Your task to perform on an android device: In my presentation slide, I would like to utilize the wheel transition.
Image 0: 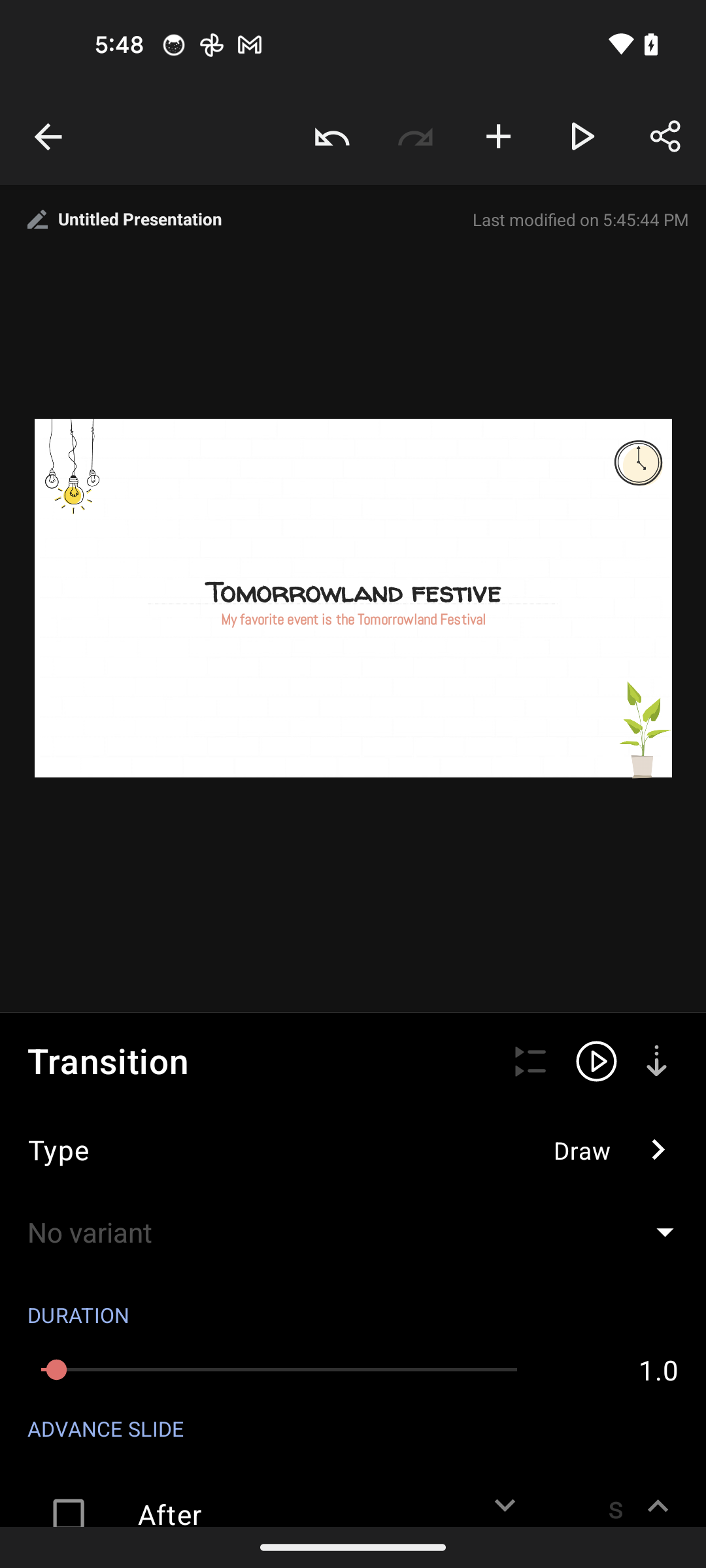
Tap on the type option
Step 0: click (353, 1150)
Image 1: 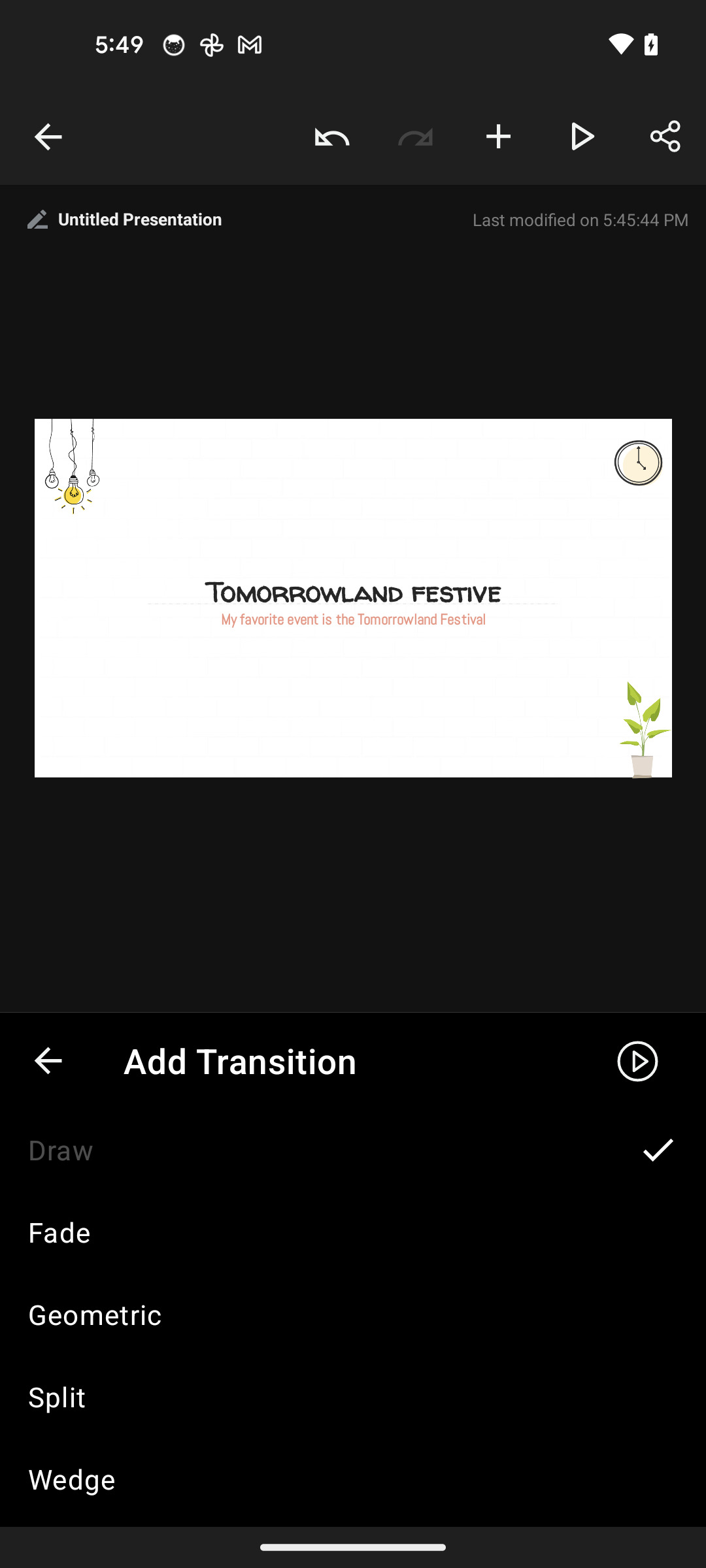
Swipe up to view the wheel option
Step 1: scroll down
Image 2: 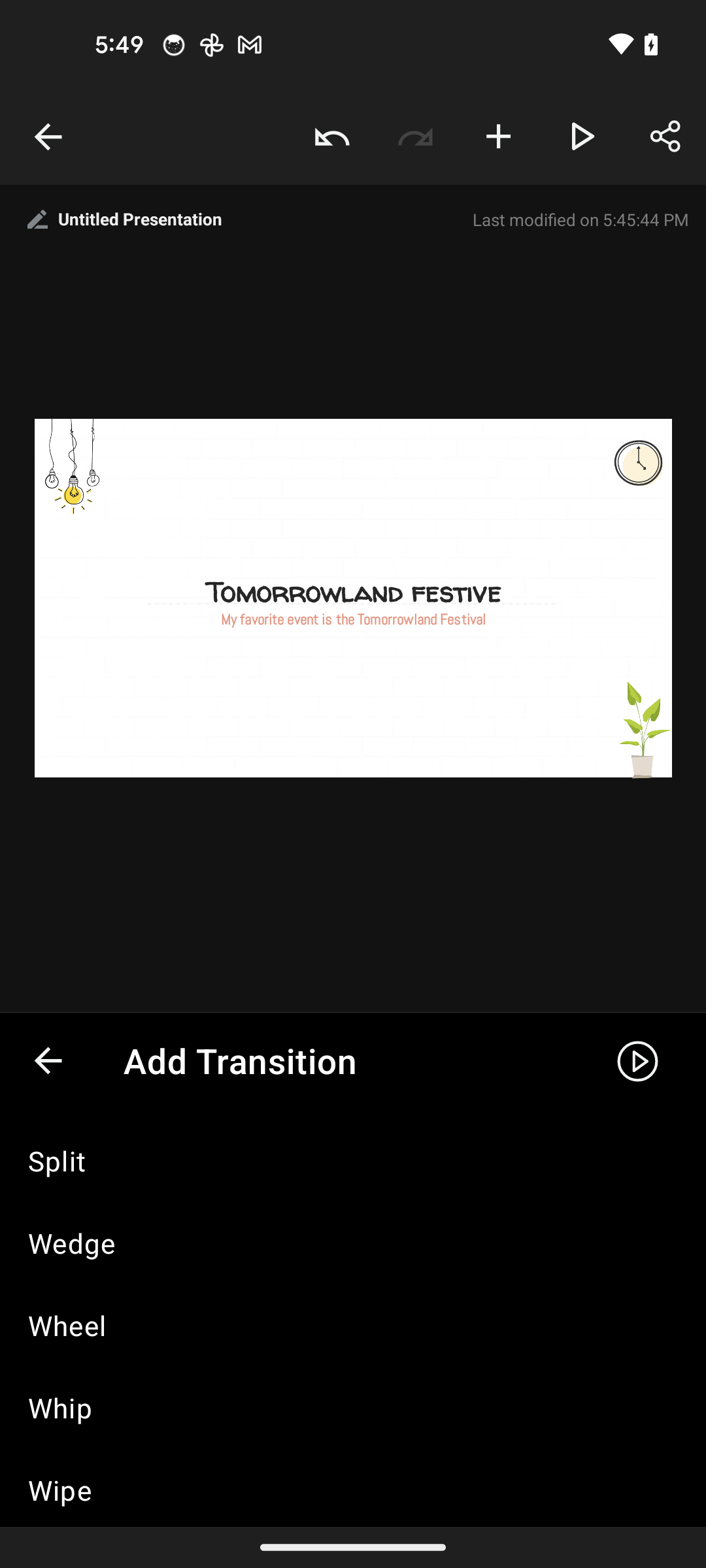
Select the wheel option
Step 2: click (353, 1325)